Your task to perform on an android device: I want to share the Just Mercy book with my personal email address.
Image 0: 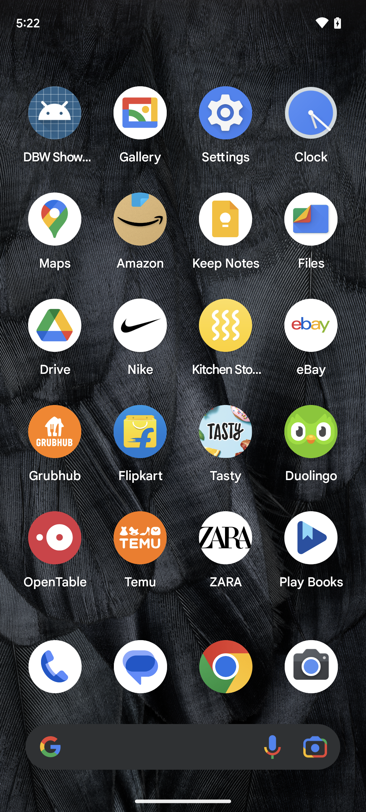
Open Play Books app.
Step 0: open app "Google Play Books"
Image 1: 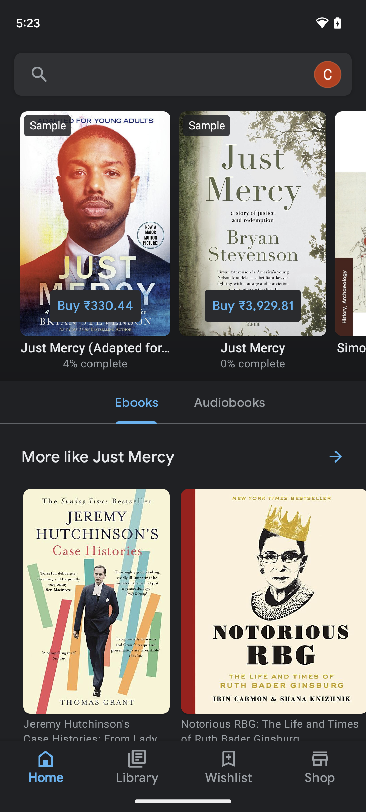
Click on the Search bar on the top of the screen.
Step 1: click (119, 74)
Image 2: 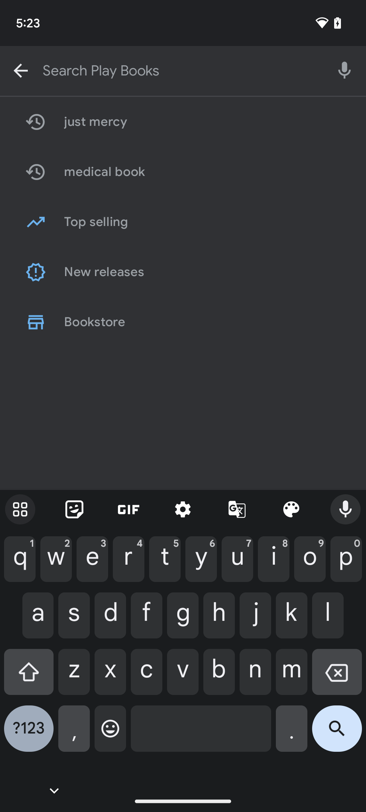
Click on Just Mercy on the screen.
Step 2: click (206, 126)
Image 4: 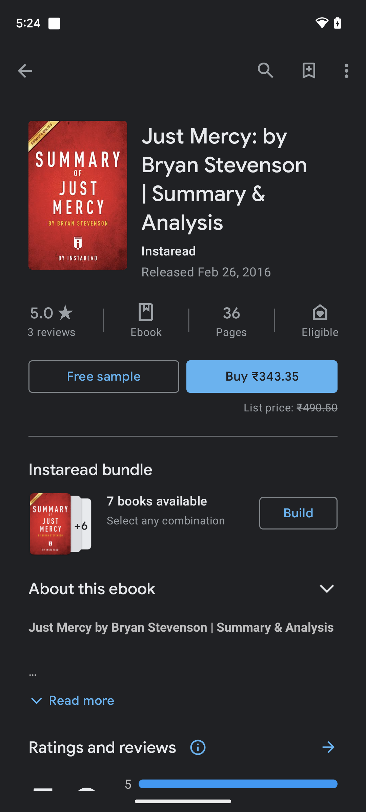
Click on the three dots on the top right corner of the screen.
Step 4: click (348, 71)
Image 6: 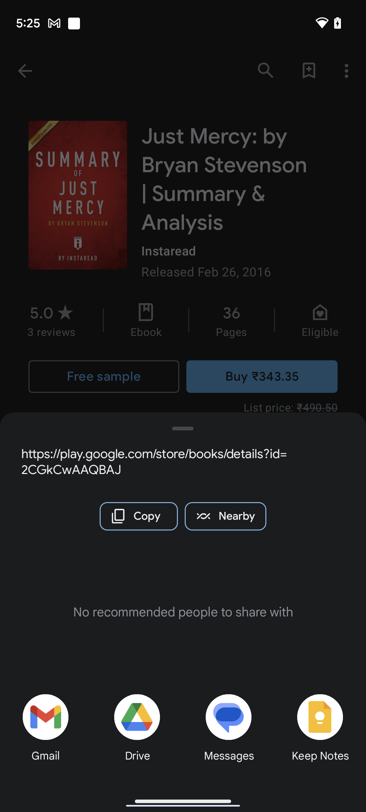
Click on Gmail icon on the bottom of the screen.
Step 6: click (45, 717)
Image 7: 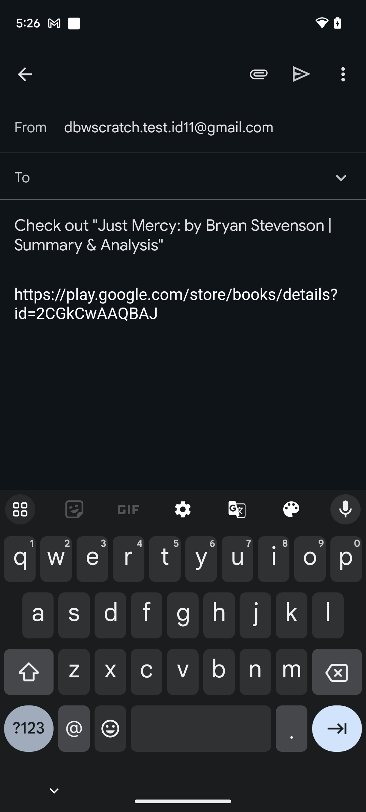
Type lucaskramer733@gmail.com on 'To' field.
Step 7: type "lucaskramer733@gmail.com"
Image 8: 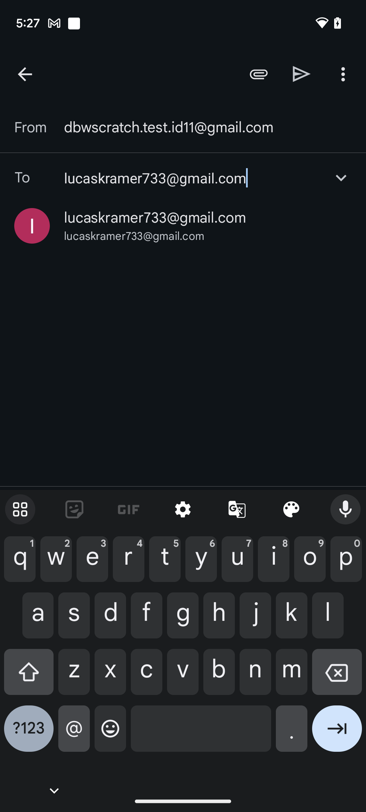
Click on the send icon on the screen.
Step 8: click (302, 74)